Your task to perform on an android device: This Fiskars Pro IsoCore Shock Control Hammer looks good in quality, and I want to add this hammer to my watchlist, so add this Fiskars Pro IsoCore Shock Control Hammer to my watchlist in the eBay app.
Image 0: 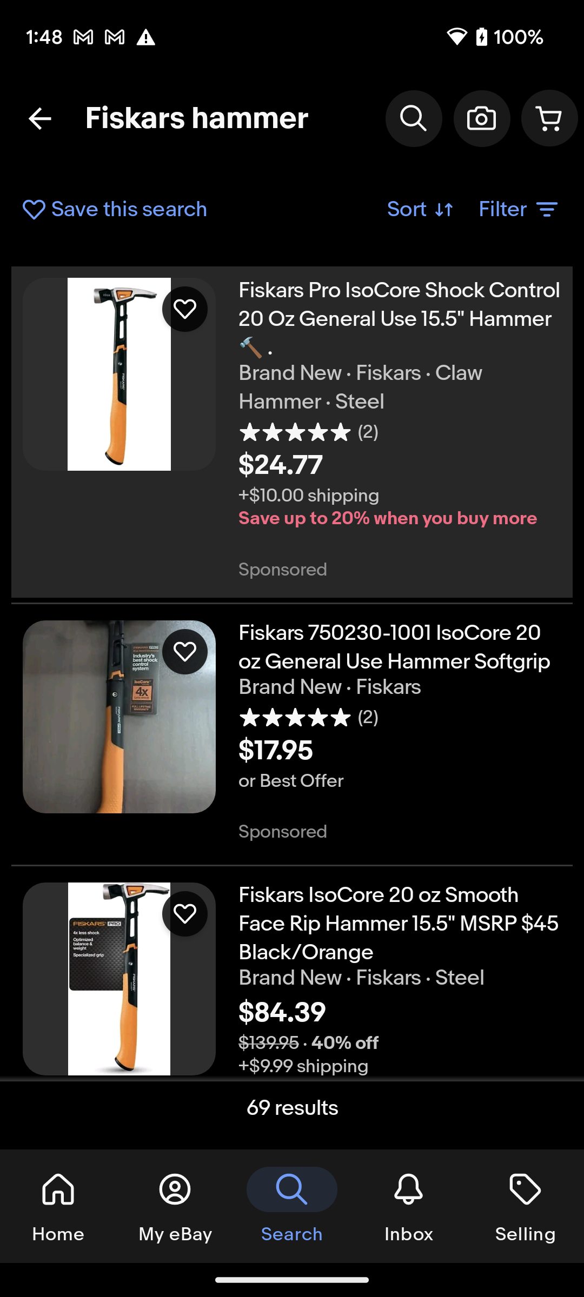
Click on the Fiskars Pro IsoCore Shock Control Hammer to view add to watchlist option.
Step 0: click (400, 319)
Image 1: 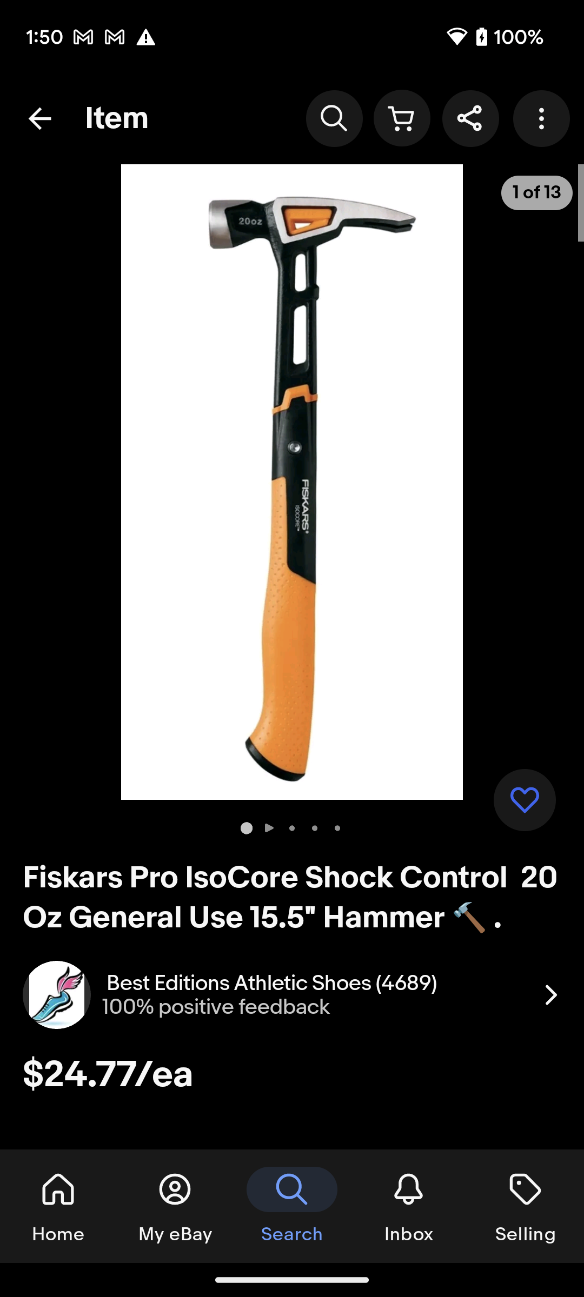
Scroll down to view the add to watchlist option.
Step 1: scroll down
Image 2: 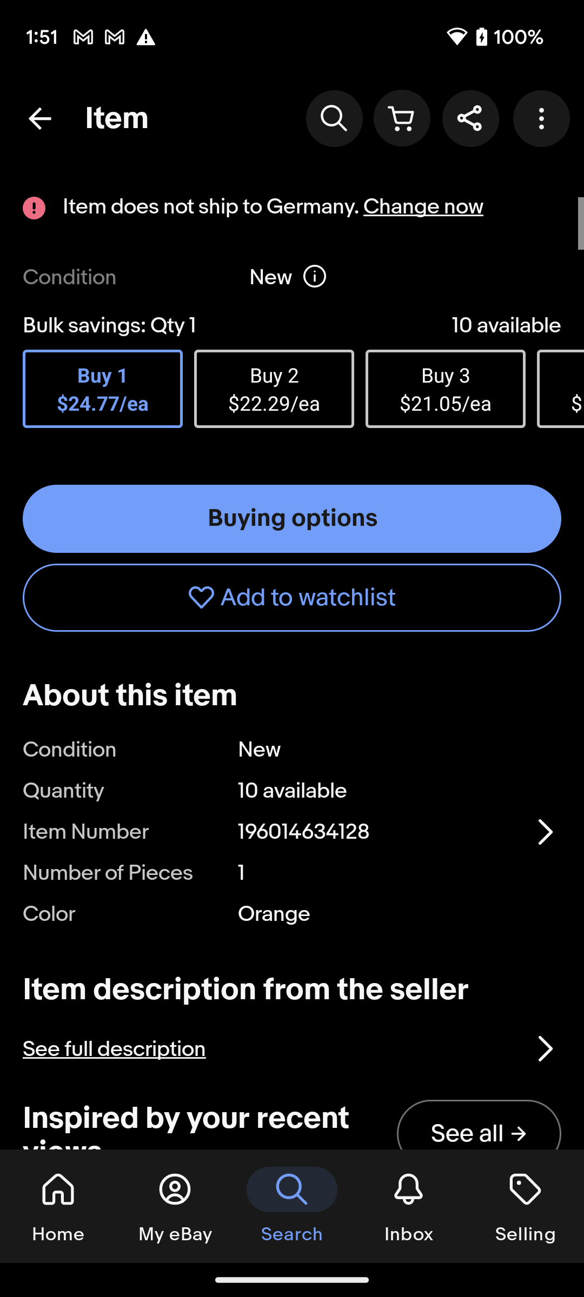
Click on the Add to watchlist option to add this hammer to my watchlist.
Step 2: click (292, 598)